Your task to perform on an android device:  In the FernsNPetals app, click on Delicate Love 6 Pink Roses and add them to the cart.
Image 0: 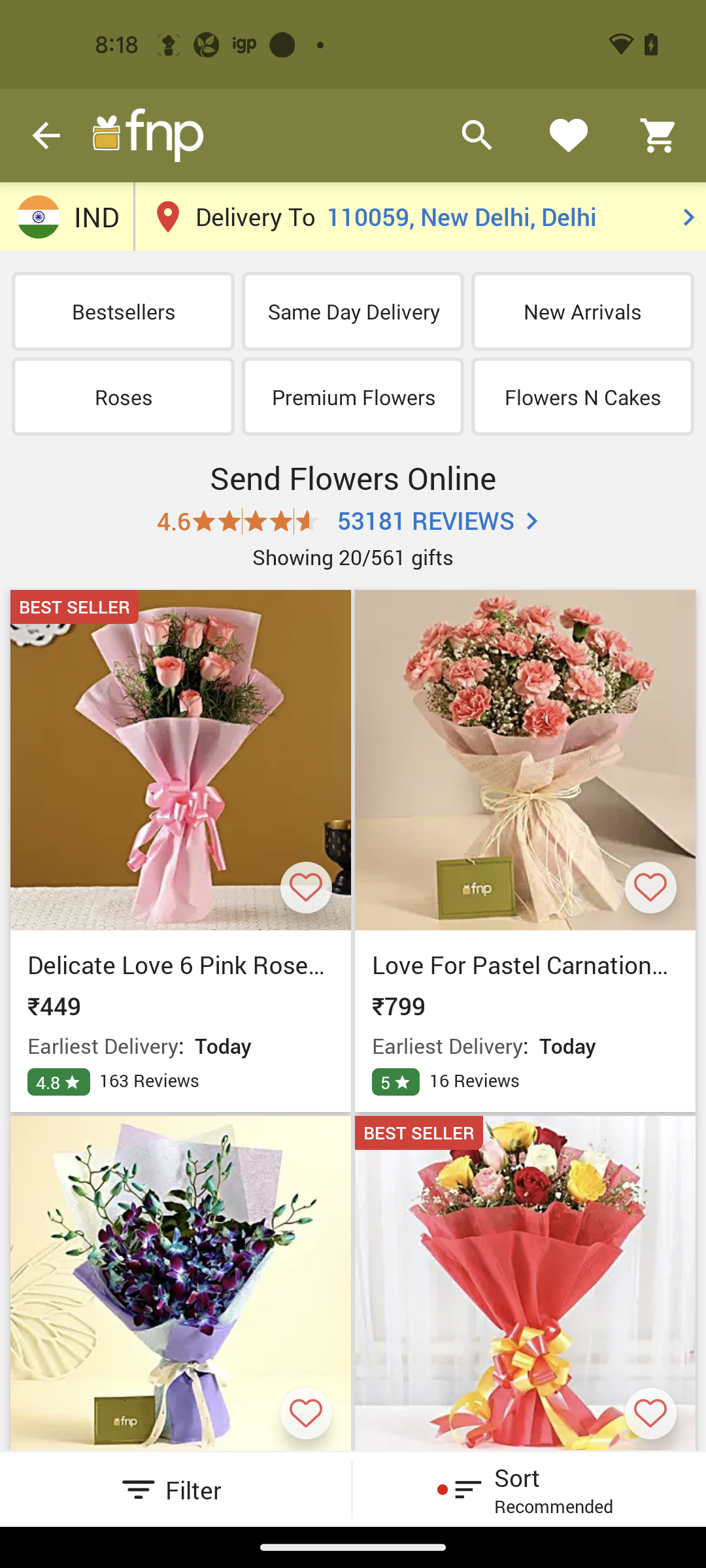
Click on the delicate love 6 pink roses.
Step 0: click (130, 836)
Image 1: 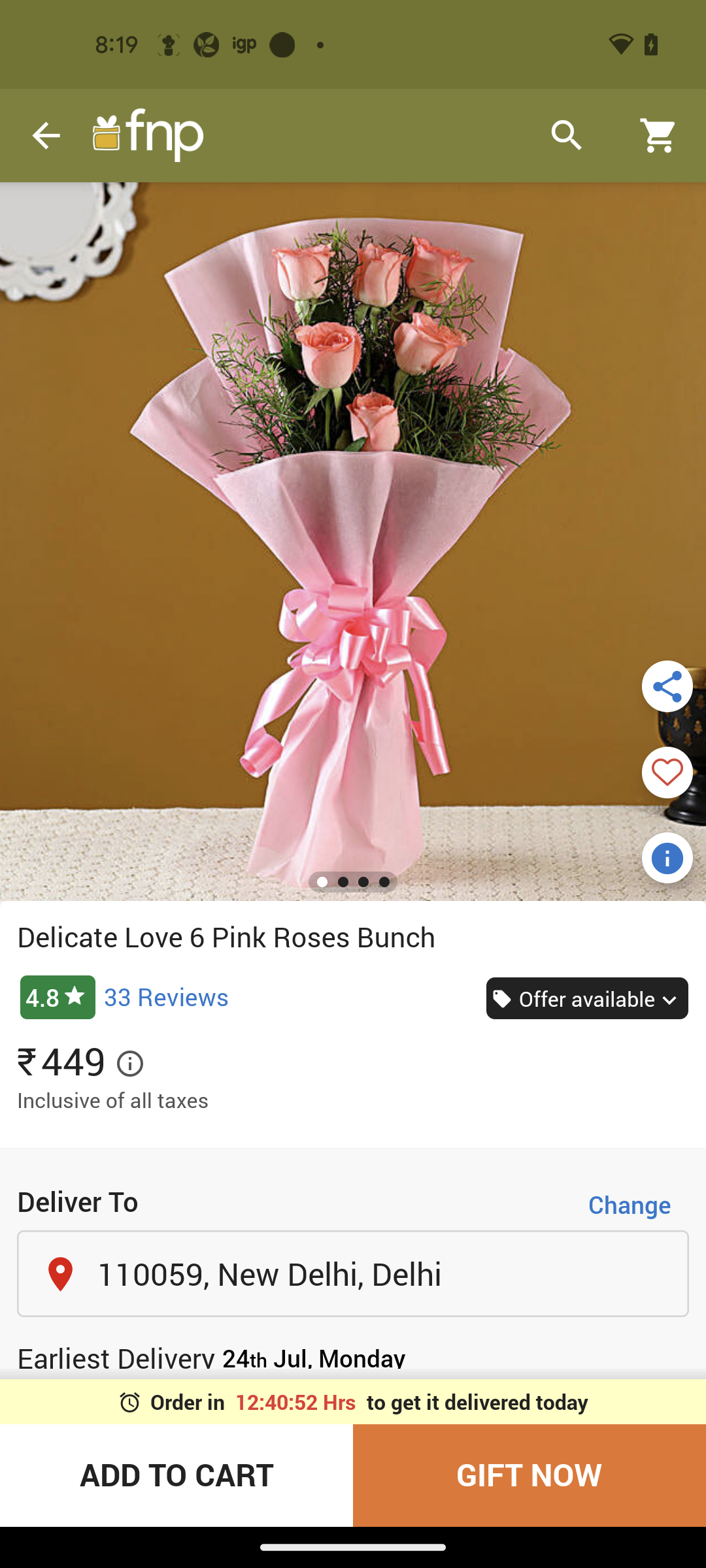
Click on the add to cart button.
Step 1: click (176, 1475)
Image 2: 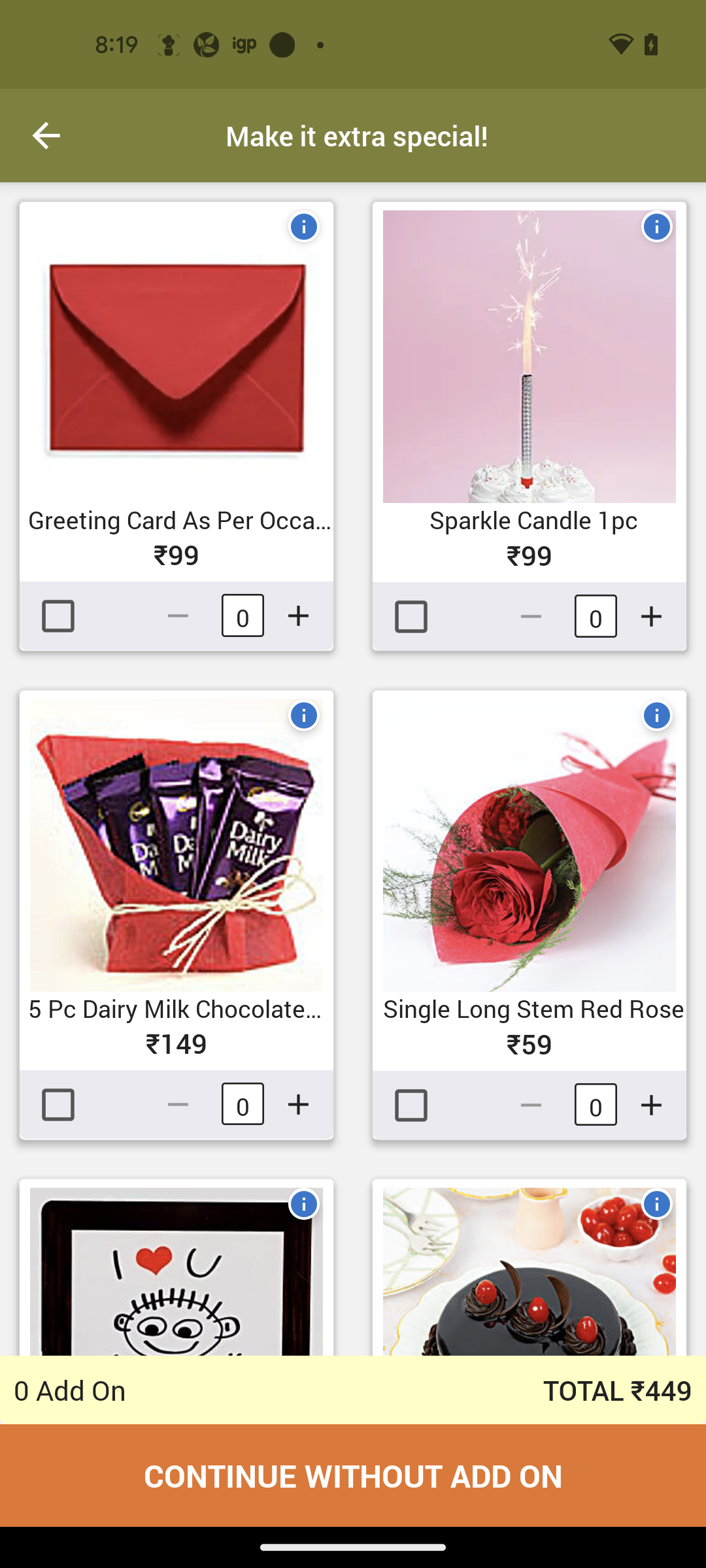
Click on the continue without add on tab at the bottom of the screen.
Step 2: click (293, 1461)
Image 3: 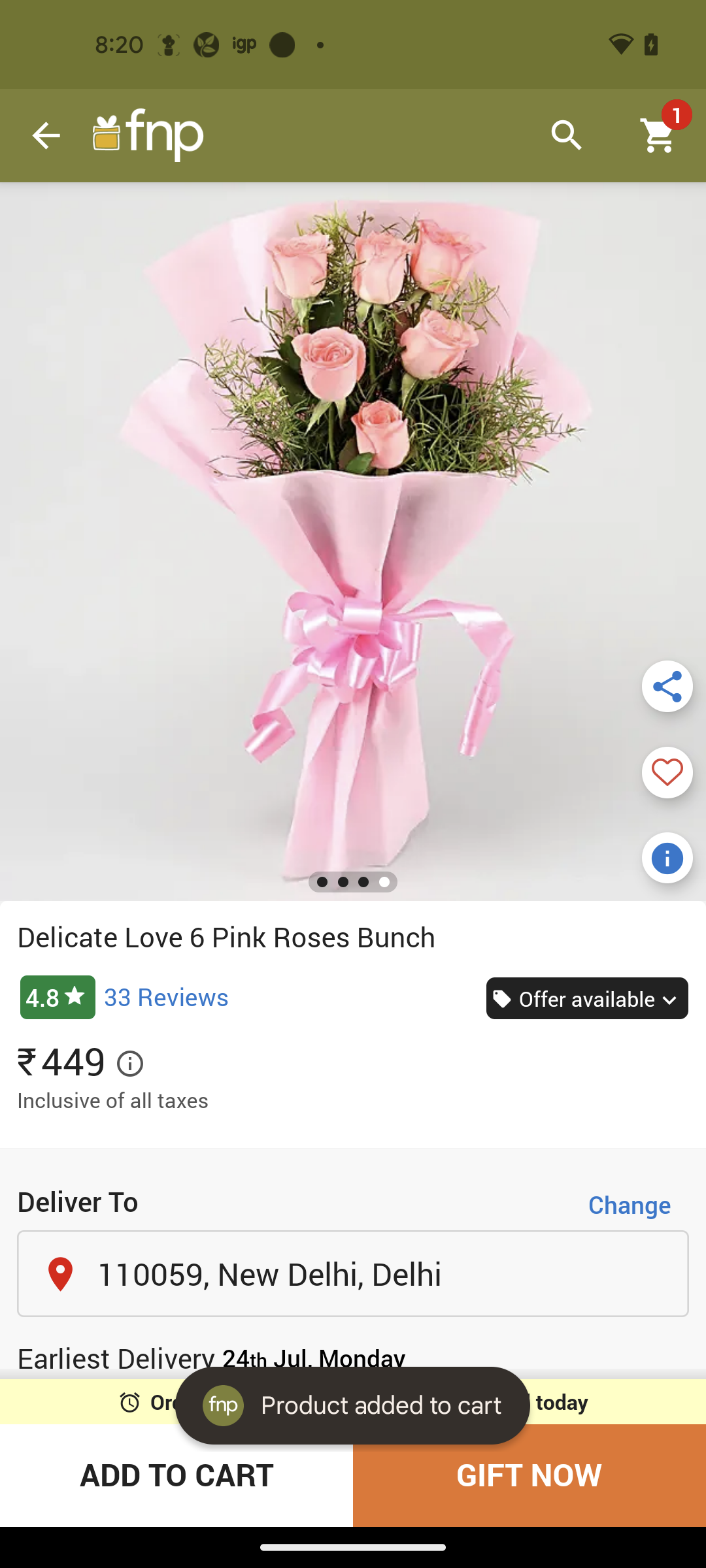
Click on the cart icon at the top right of the screen to view the cart.
Step 3: click (675, 133)